Your task to perform on an android device: To learn algebra utilizing the Khan Academy app, I would like to add a pre-algebra course.
Image 0: 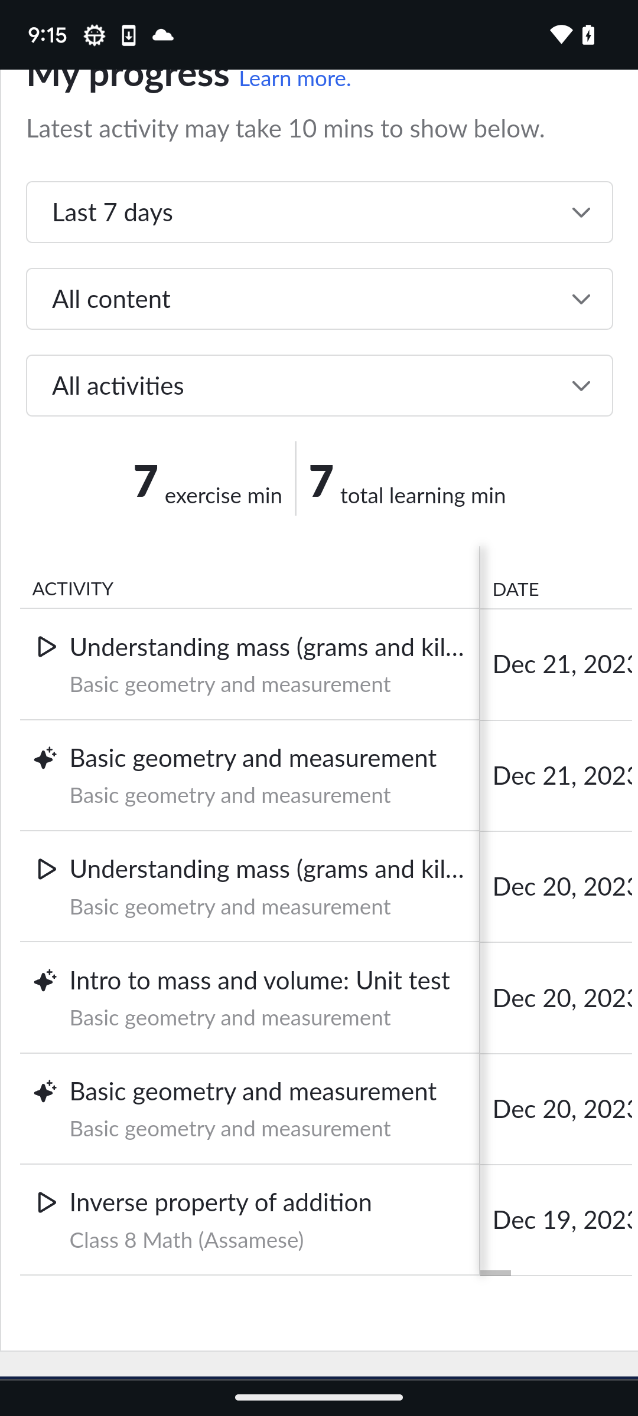
click back page button at the screen 
Step 0: press back button
Image 1: 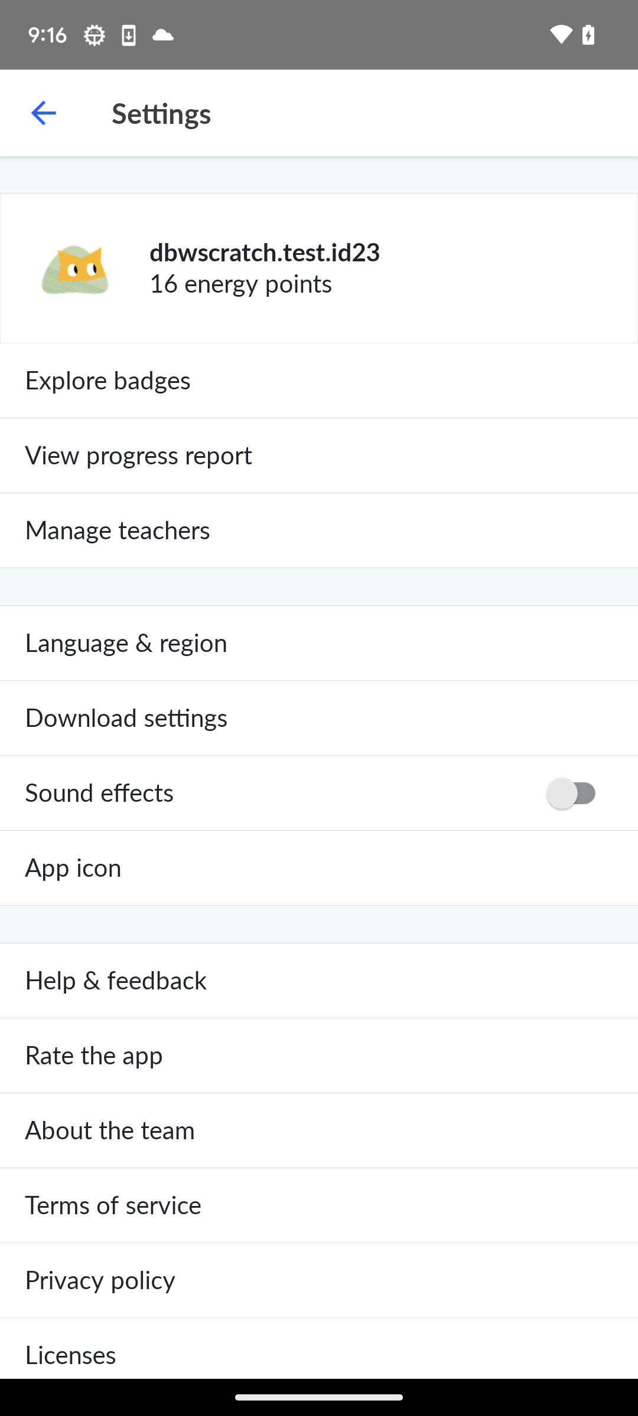
click back page button at the screen 
Step 1: press back button
Image 2: 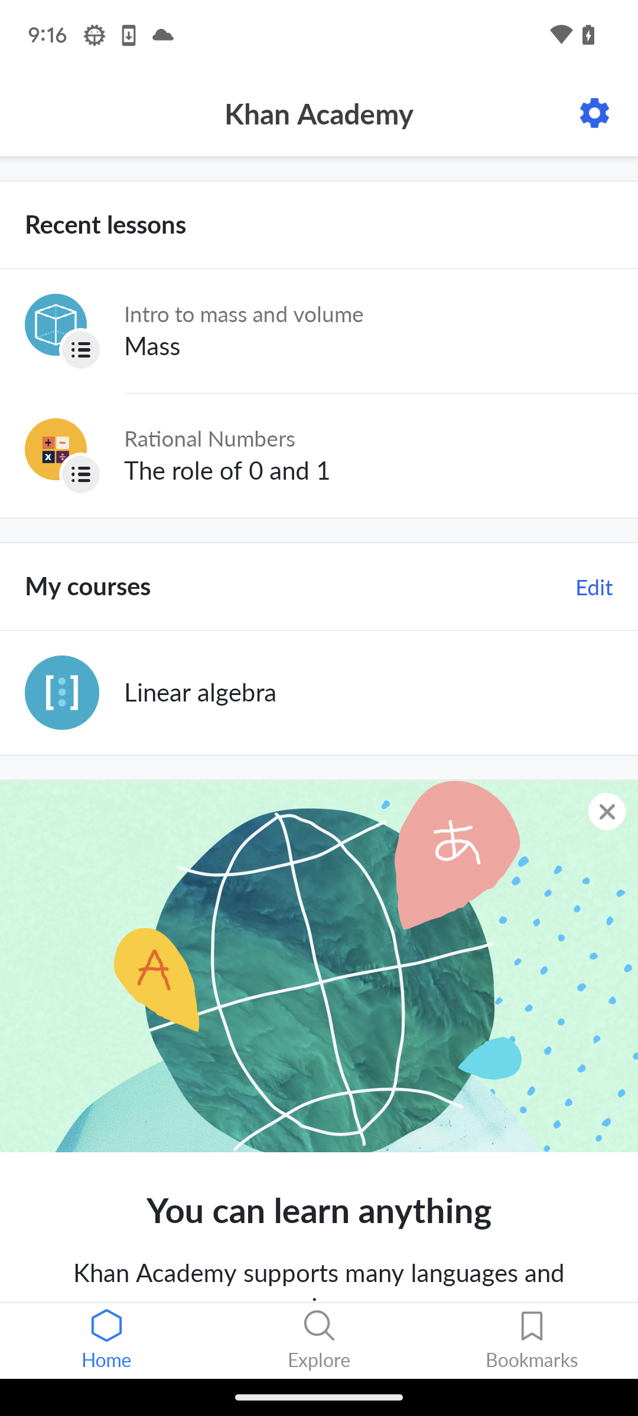
click on edit icon at left side center of the screen to add pre algebra 
Step 2: click (572, 591)
Image 3: 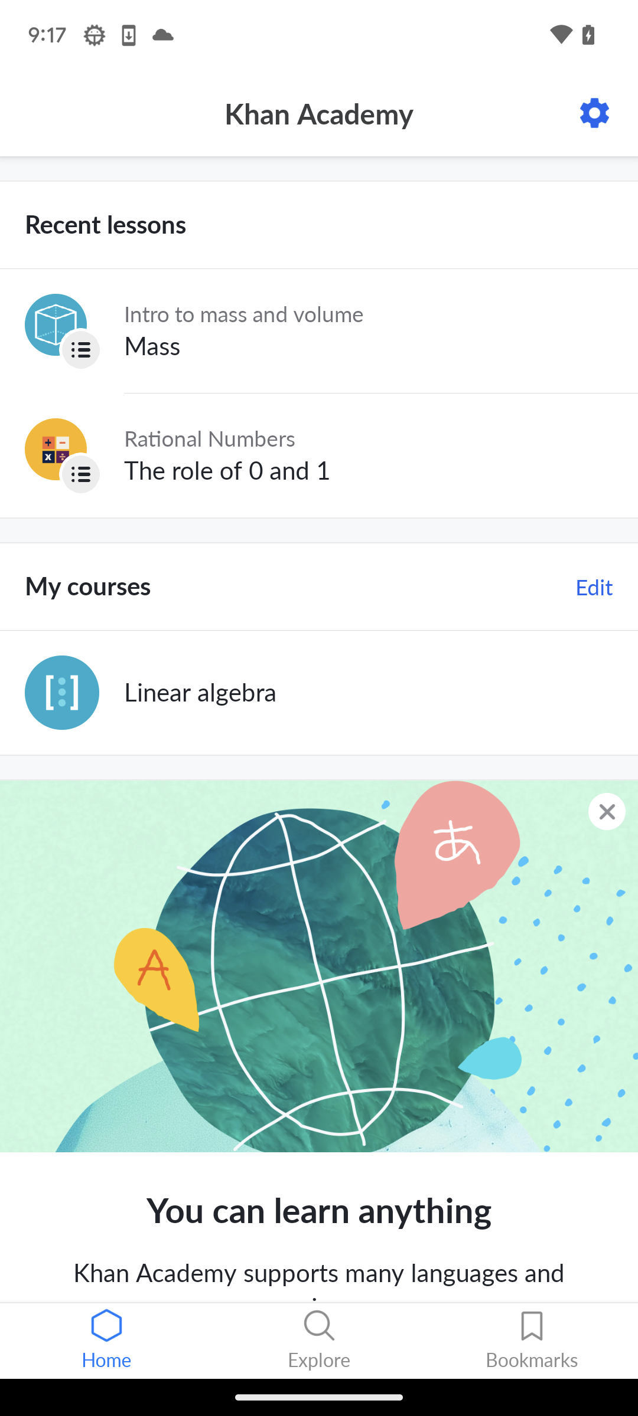
click on edit icon at left side center of the screen to add pre algebra 
Step 3: click (594, 587)
Image 4: 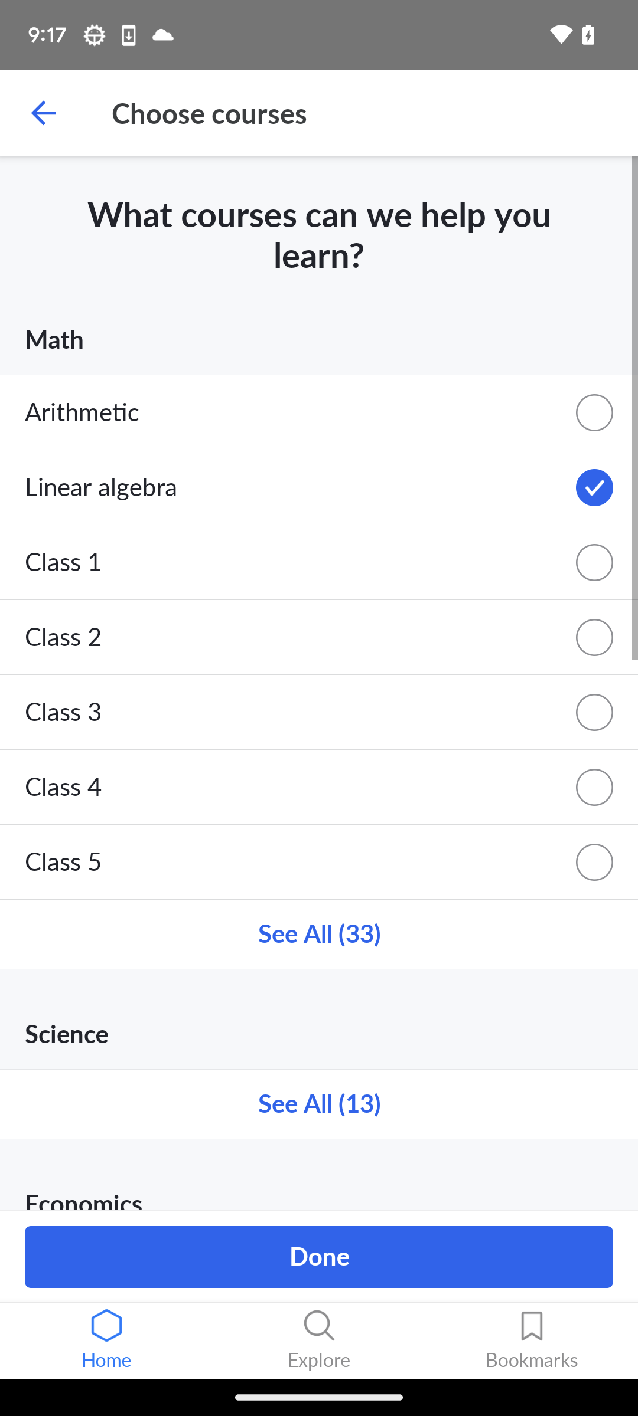
click on see all (33)  button at upper center of the screen 
Step 4: click (319, 934)
Image 5: 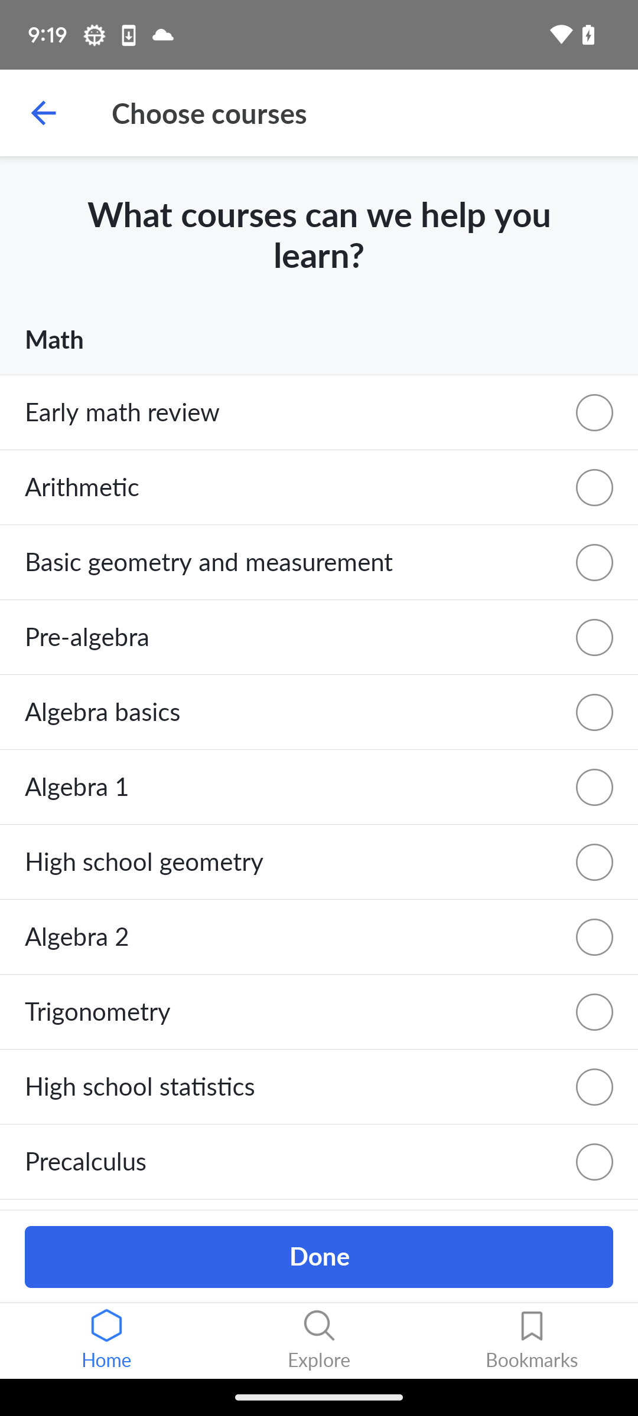
choose fourth option ( pre algebra) at the screen
Step 5: click (314, 661)
Image 6: 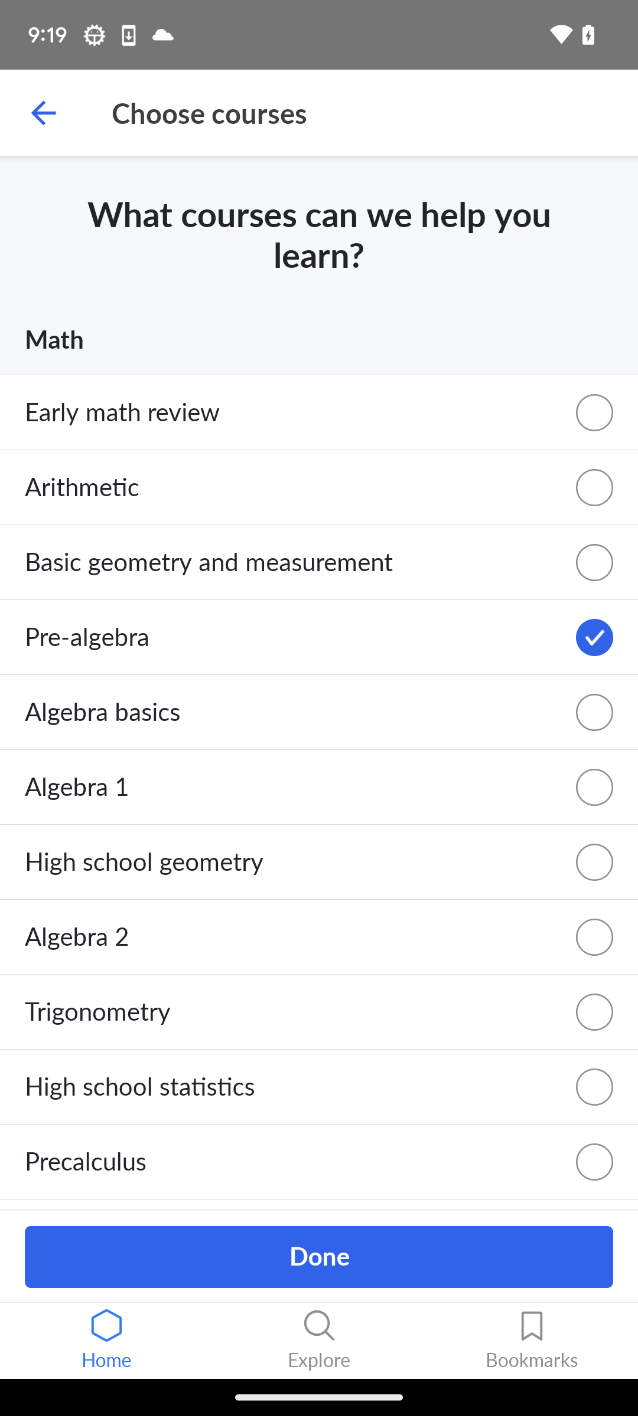
click on done button at lower center of the screen 
Step 6: click (278, 1255)